Your task to perform on an android device: I want to share my favorite video, the official trailer of The Lives of Others, with my wife through Gmail because I want to show her how good this video is, and I hope she will like this movie trailer and also like to watch this movie with me.
Image 0: 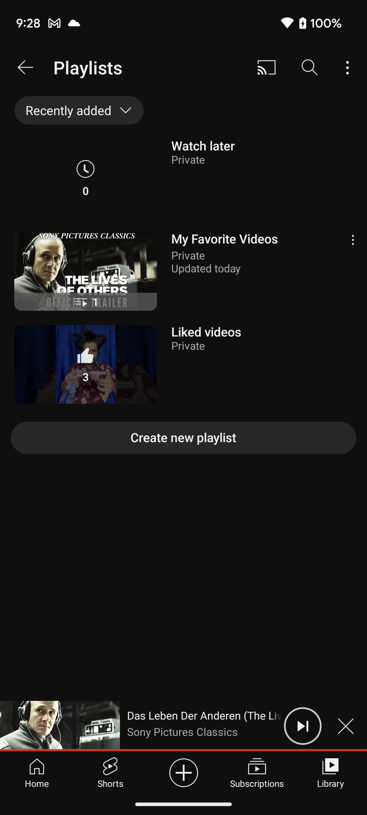
Click on the Home tab at the bottom left corner of the screen to view the share option of my favorite video
Step 0: click (37, 772)
Image 1: 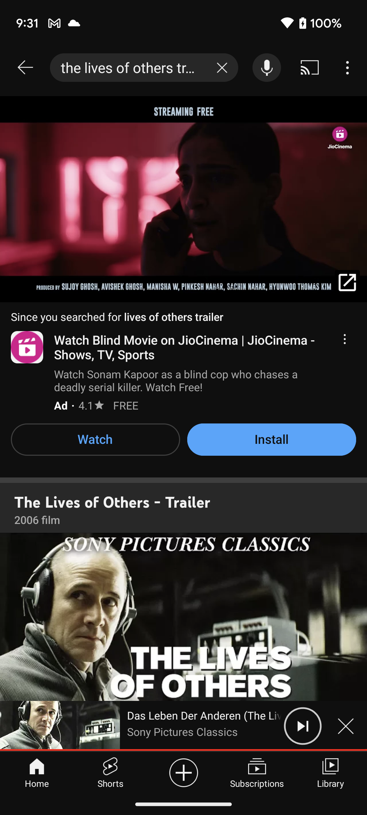
Click on The Lives of Others official trailer video to view the share option of this video
Step 1: click (183, 641)
Image 2: 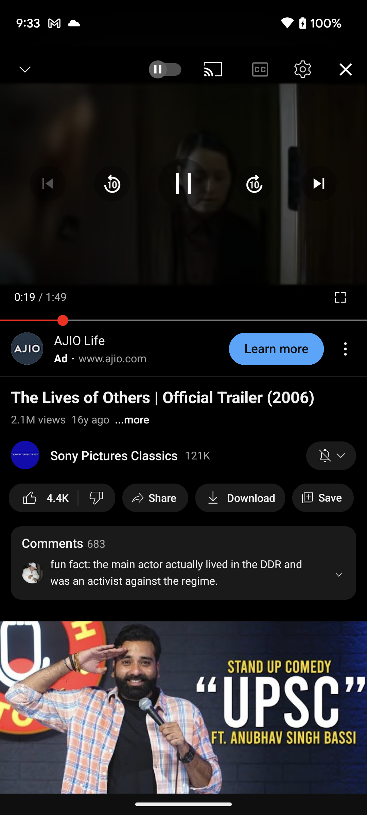
Click on the share button to share this video 
Step 2: click (162, 497)
Image 3: 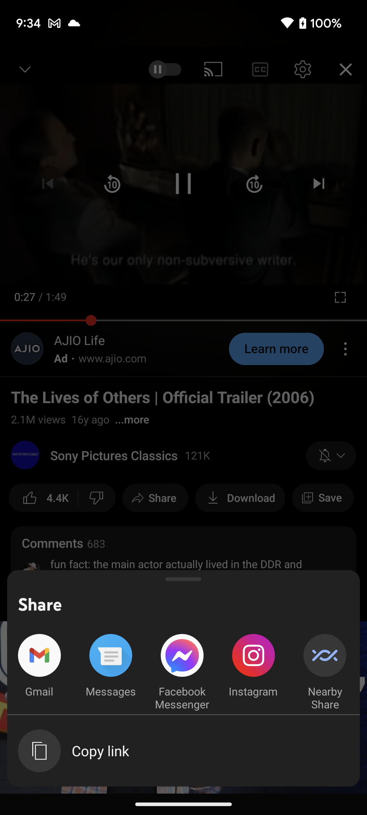
Click on the Gmail app to share this video with my wife on gmail
Step 3: click (39, 666)
Image 4: 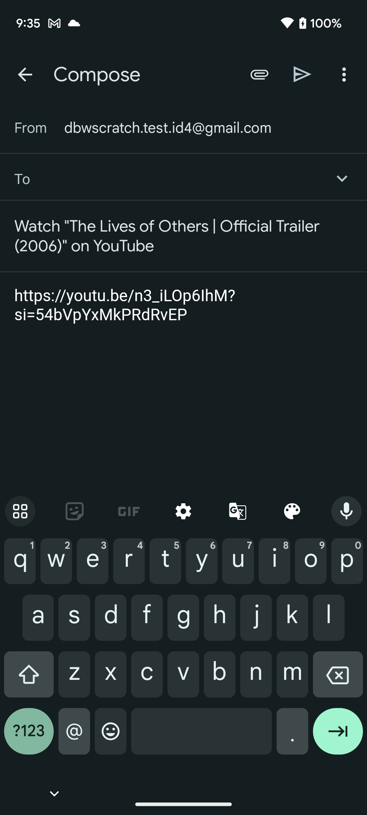
Type clarawagner11@gmail.com in the recipient section.
Step 4: type "clarawagner11@gmail.com "
Image 5: 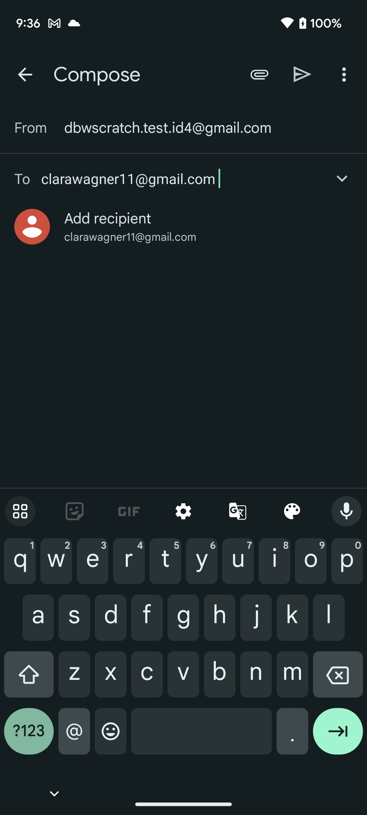
Click on the send button at the top right corner of the screen to send this video with my wife
Step 5: click (302, 74)